Your task to perform on an android device: Delete the timer of 15 minutes, as it is not needed.
Image 0: 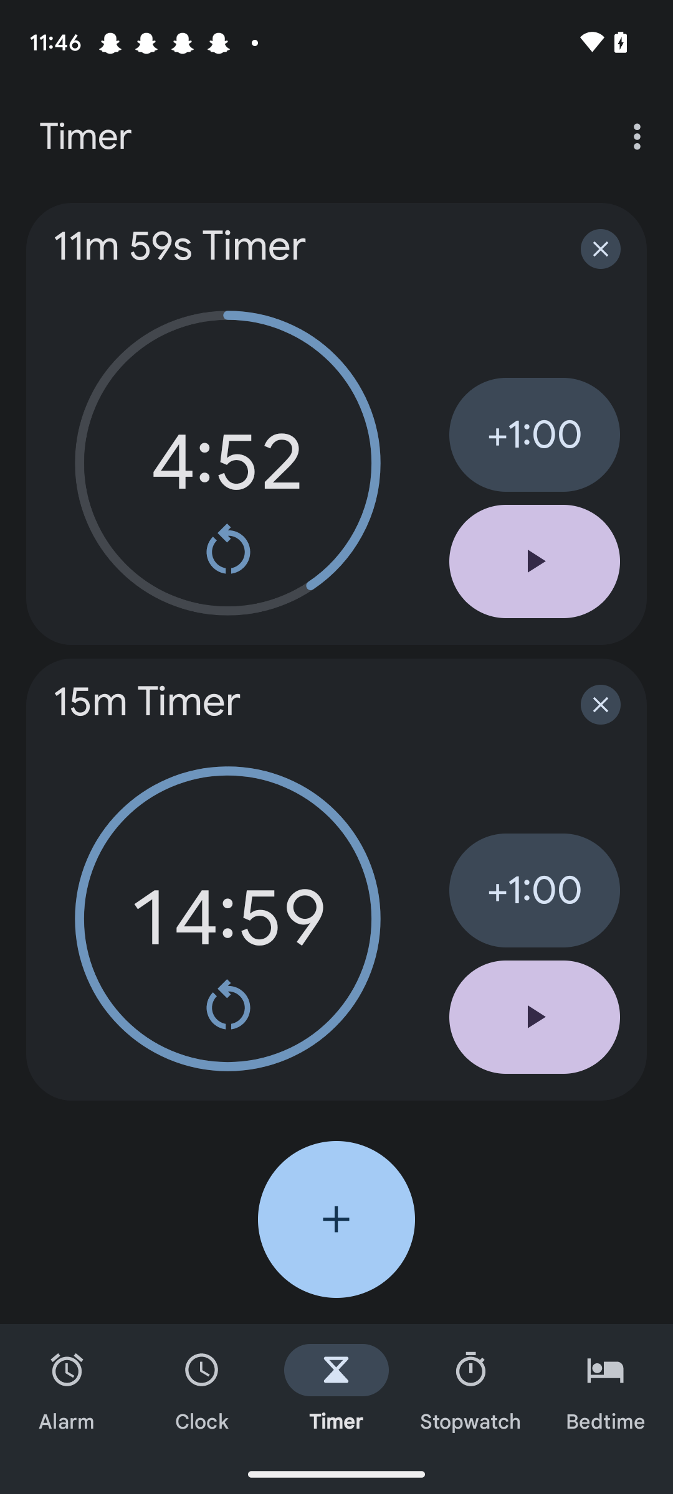
Click on the X icon at the top right side of the 15 minutes alarm.
Step 0: click (601, 704)